Your task to perform on an android device: I'd like to email this Audio 1 recorded file to my friend Rick at rick.weinstein@dayrep.com.
Image 0: 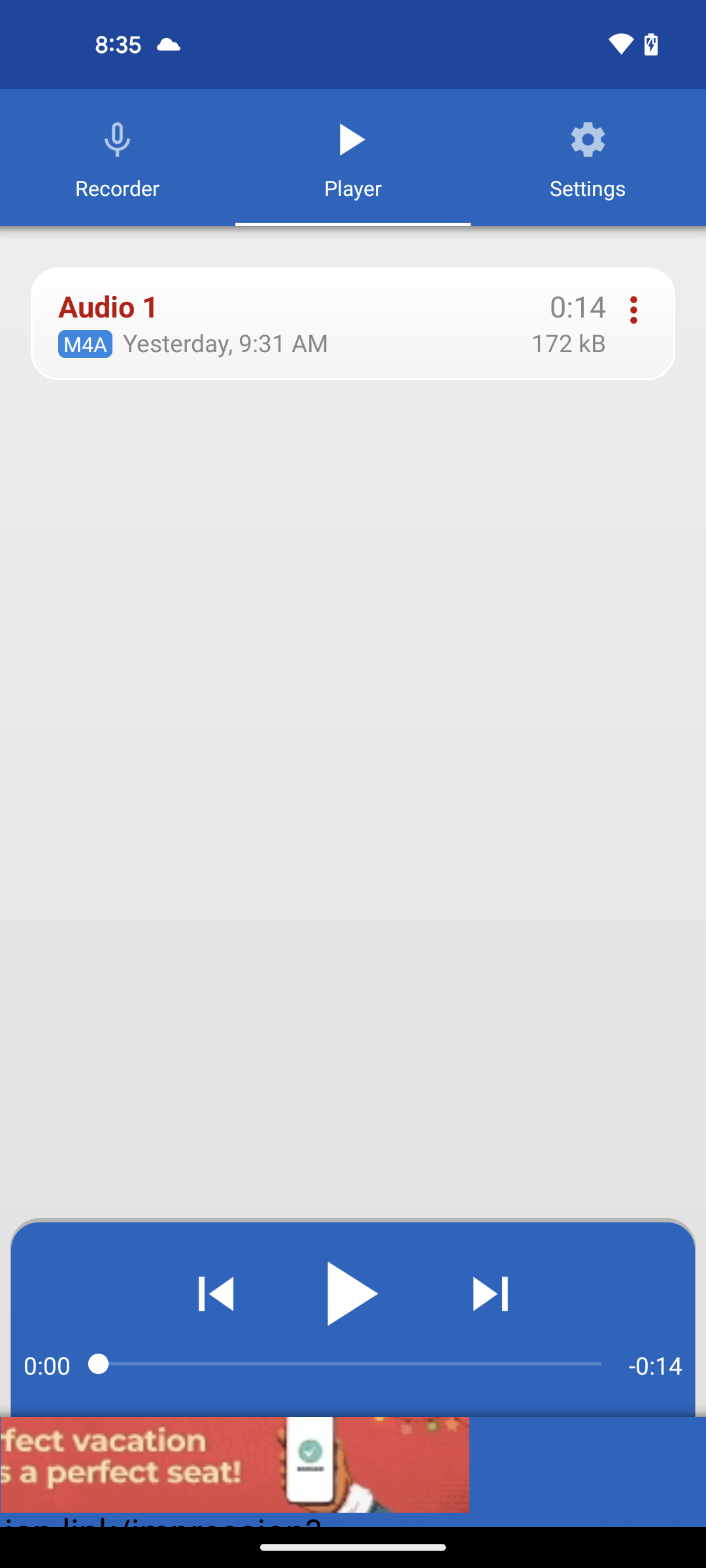
click on three dots of Audio 1
Step 0: click (633, 310)
Image 1: 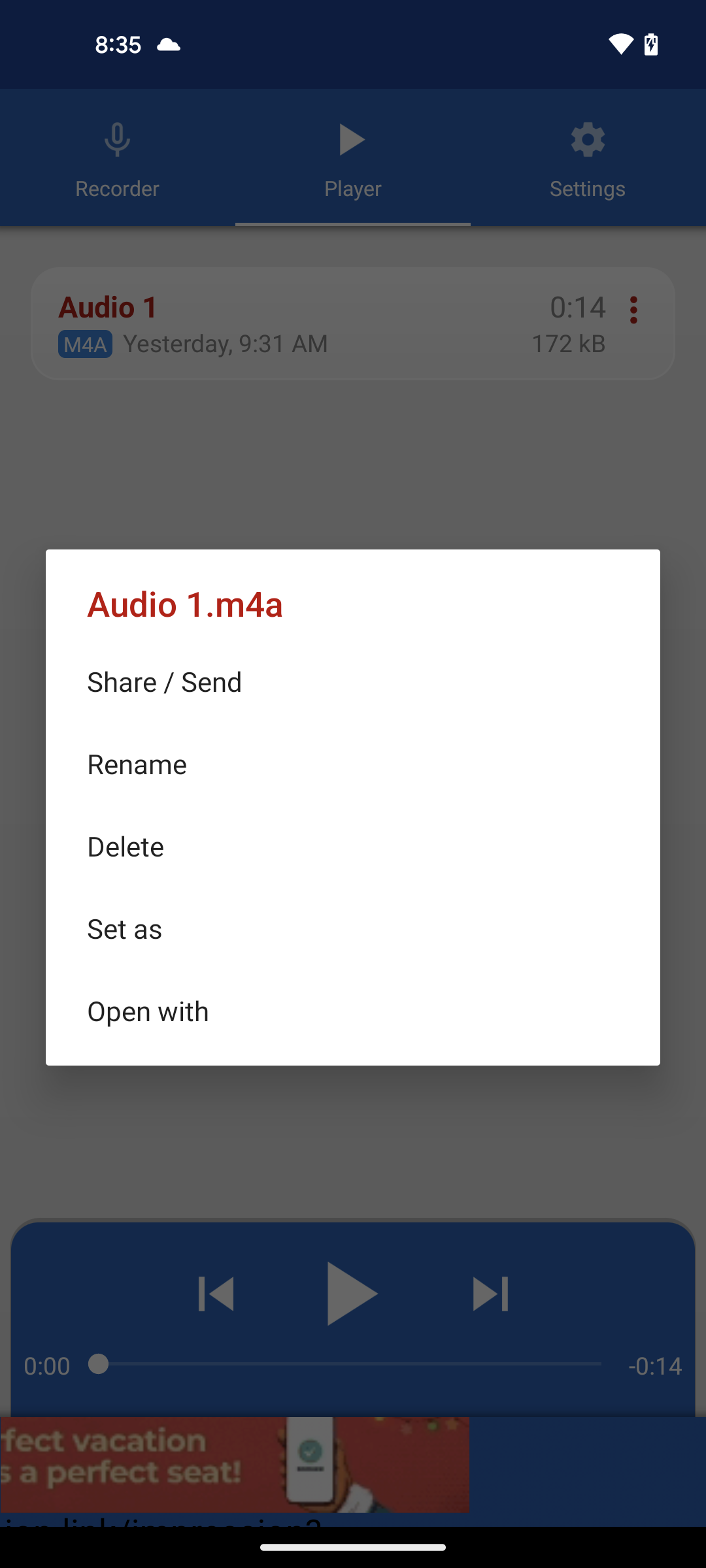
click on Share / Send option
Step 1: click (353, 681)
Image 4: 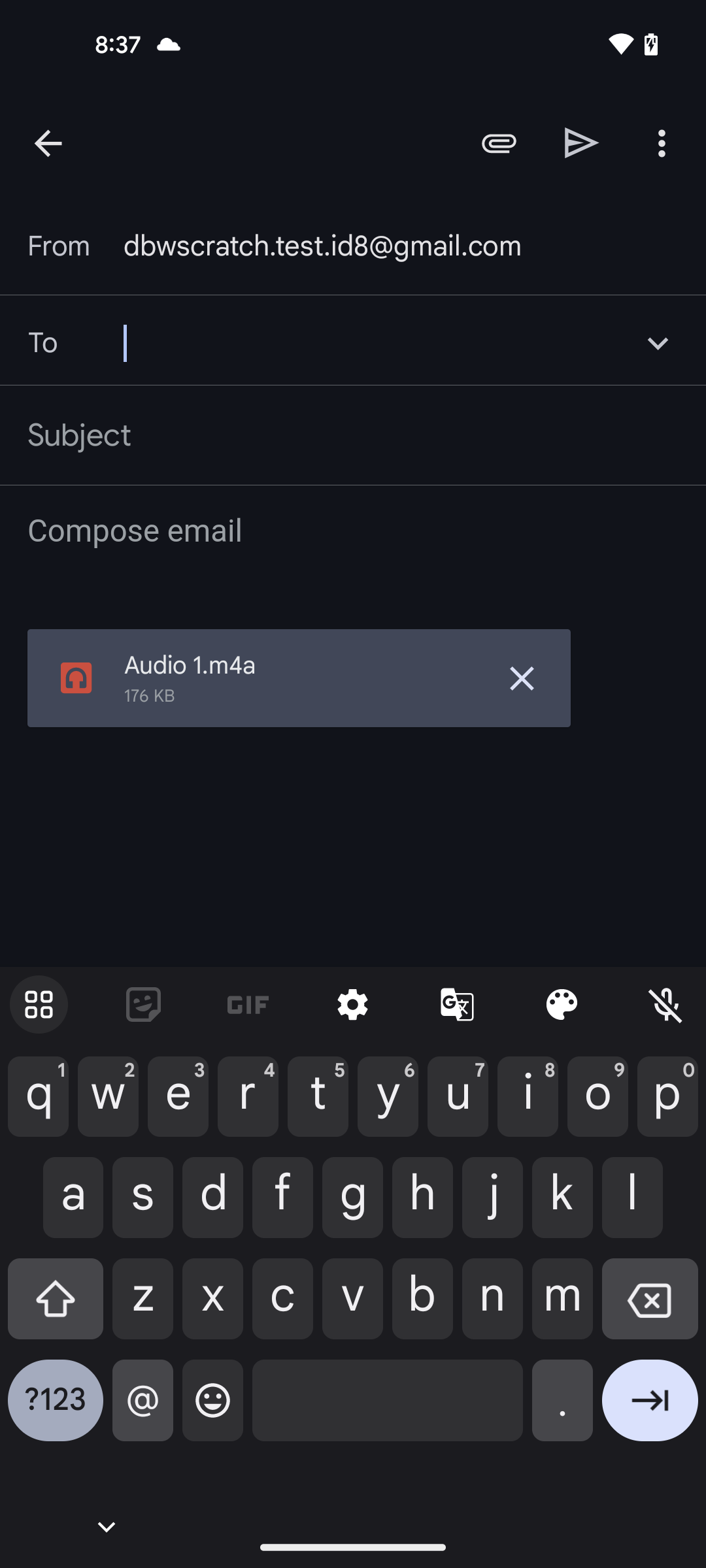
enter the email I'd rick.weinstein@dayrep.com.
Step 4: type "rick.weinstein@dayrep.com."
Image 5: 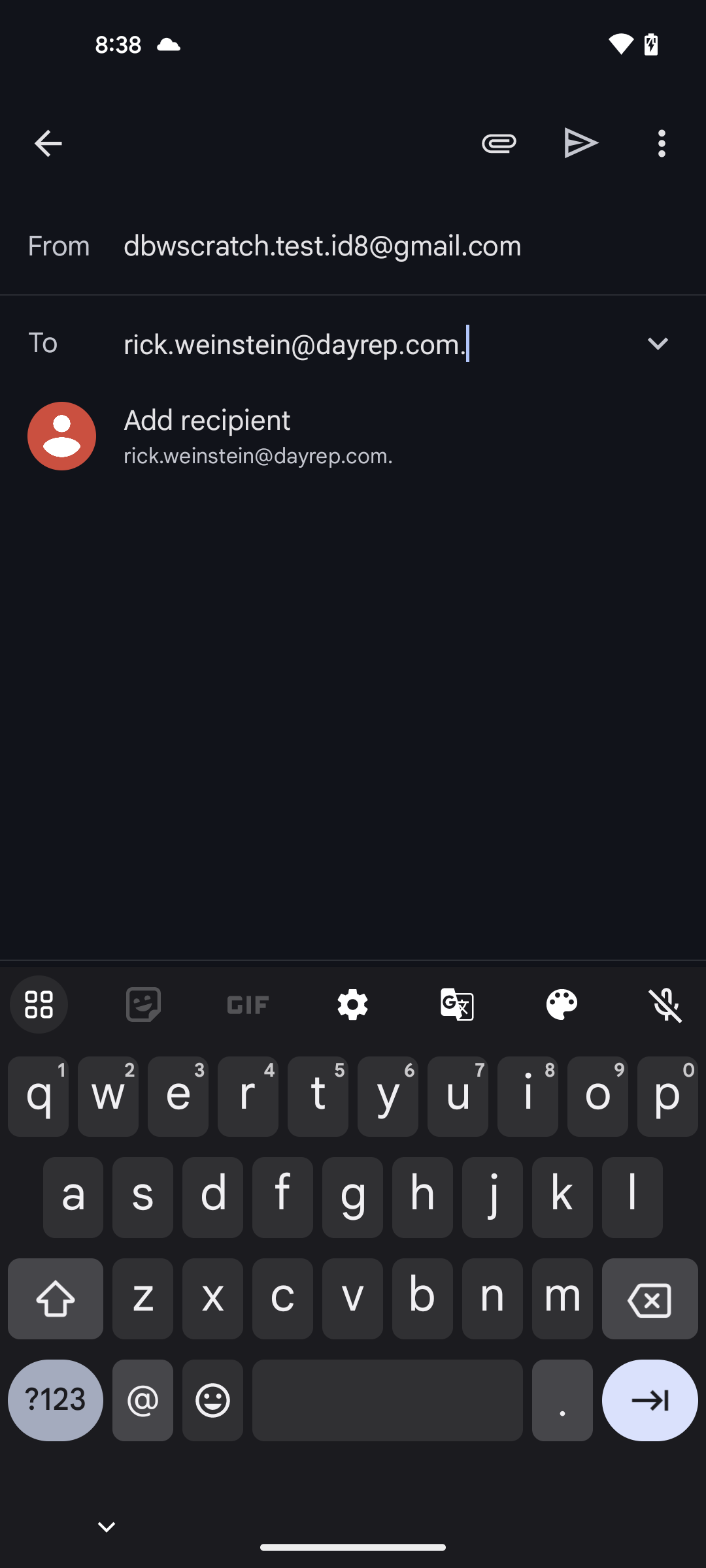
select the email I'd
Step 5: click (207, 420)
Image 6: 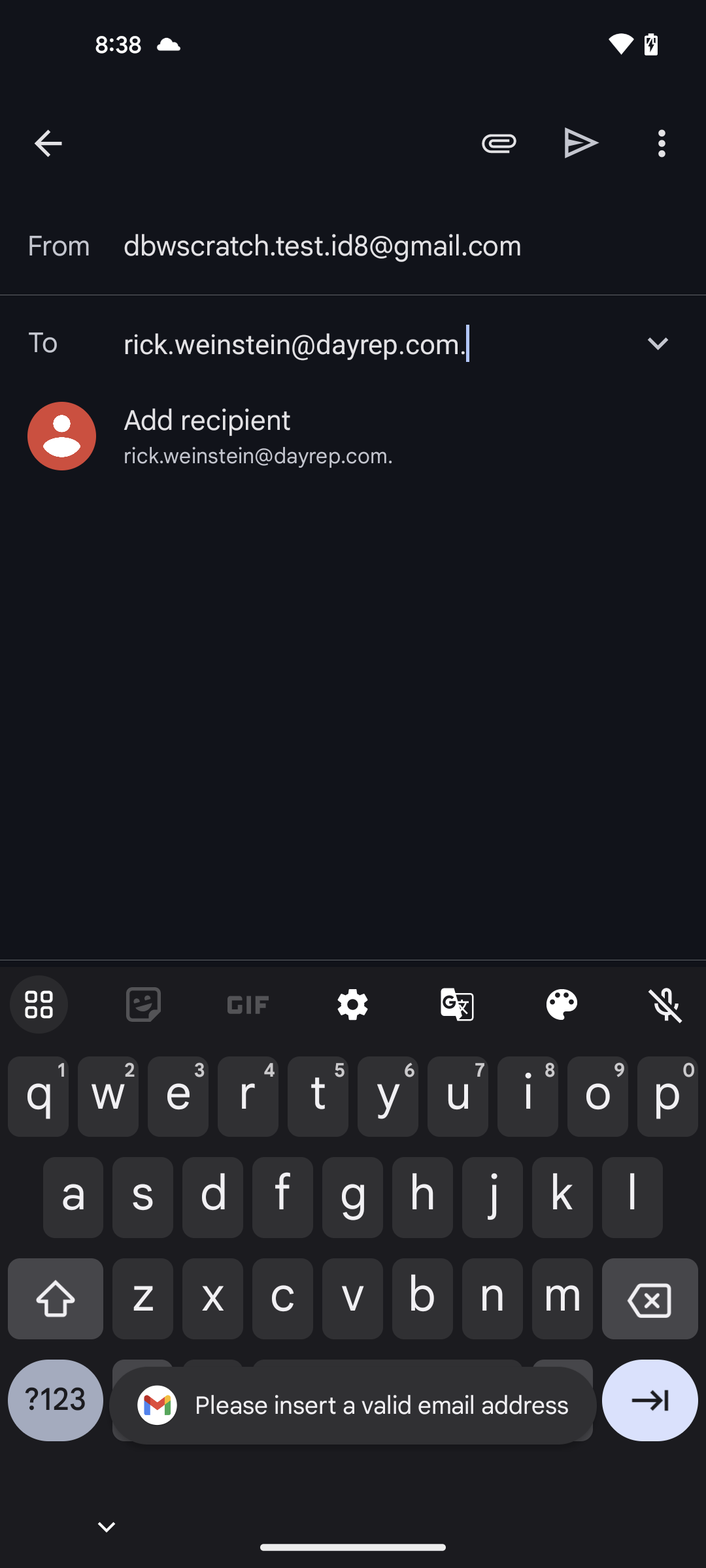
click on send icon
Step 6: click (582, 142)